Your task to perform on an android device: Browse for a king size bed on the flipkart app since I intend to purchase a new bed for my room.
Image 0: 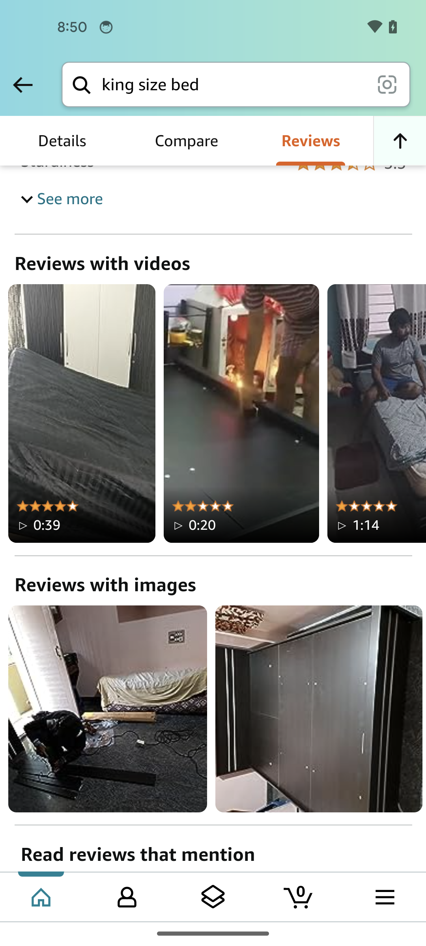
Open the flipkart app
Step 0: open app "Flipkart"
Image 1: 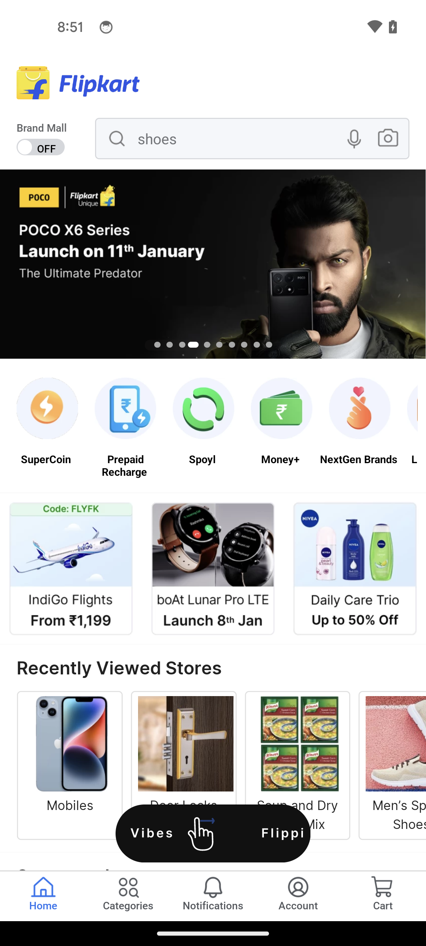
Tap on the search bar at the top of the screen
Step 1: click (239, 138)
Image 2: 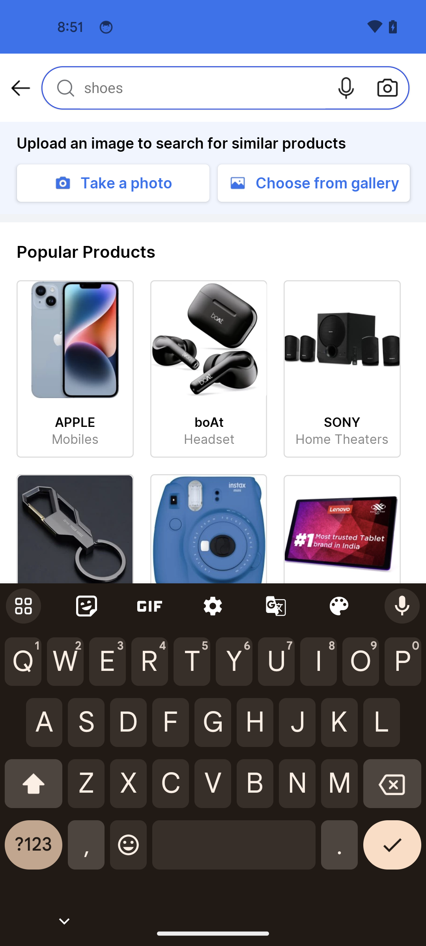
Search for a king size bed 
Step 2: type "king size bed"
Image 3: 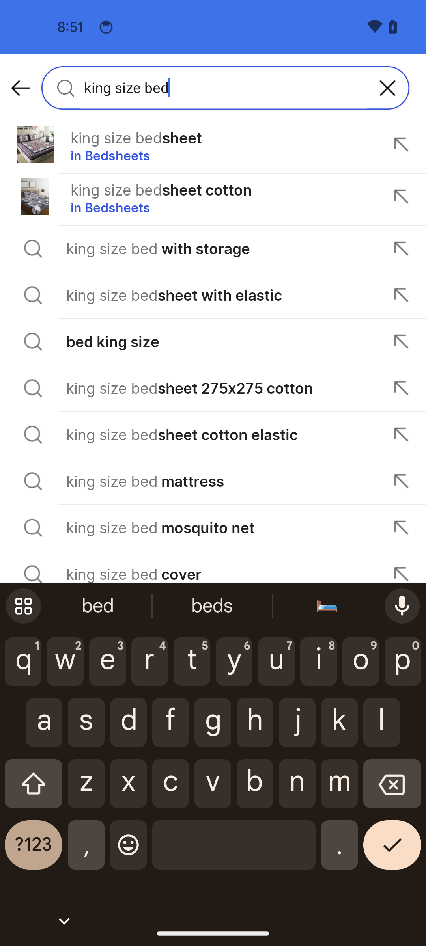
Select the fifth search result
Step 3: click (198, 342)
Image 4: 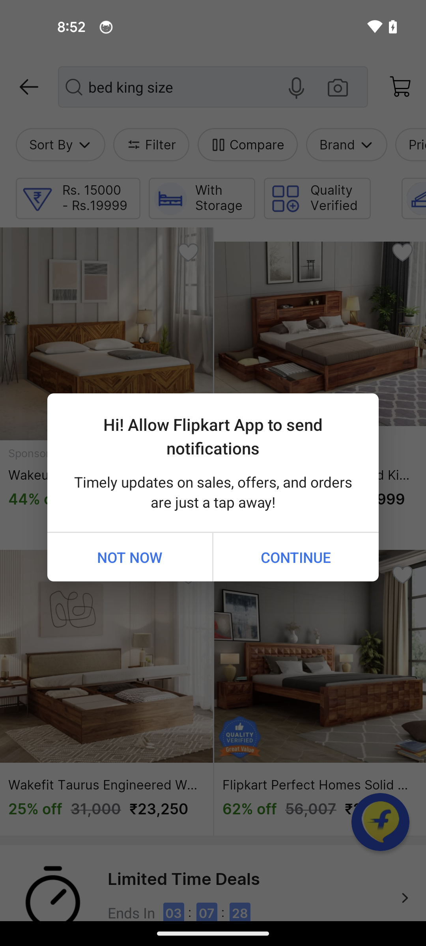
Tap on the continue option
Step 4: click (296, 557)
Image 5: 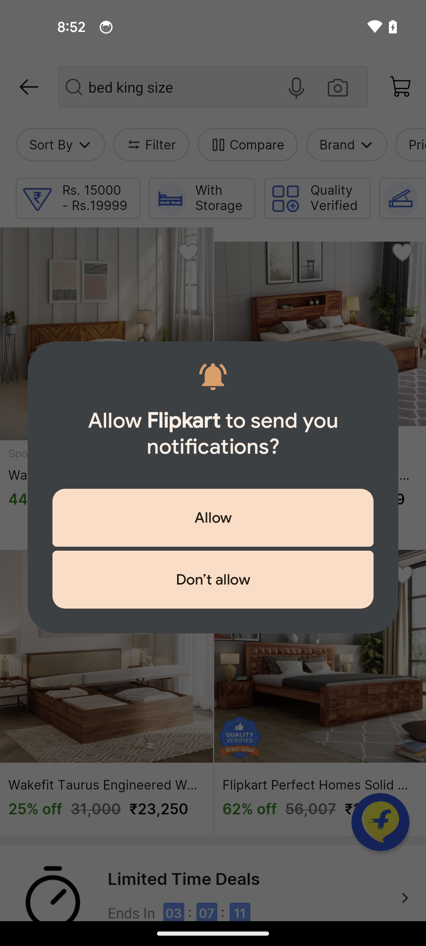
Tap on the allow button
Step 5: click (210, 517)
Image 6: 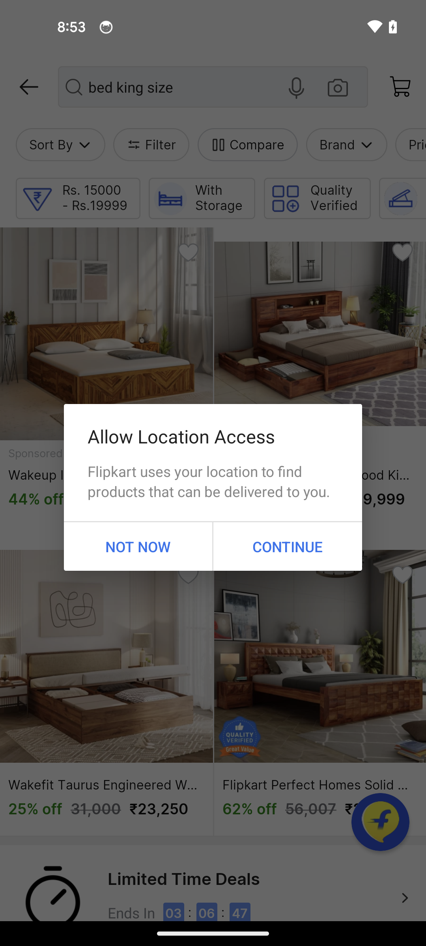
Tap on the allow button
Step 6: wait